Your task to perform on an android device: In the To-do List app, search for the group discussion reminder.
Image 0: 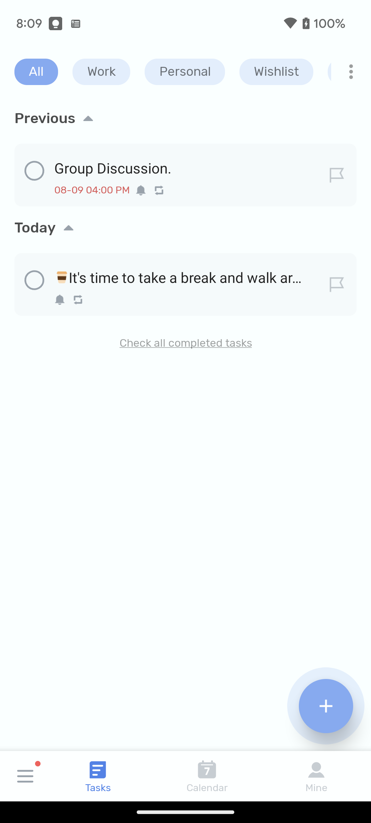
Click on the more icon at the top right corner of the screen.
Step 0: click (348, 71)
Image 1: 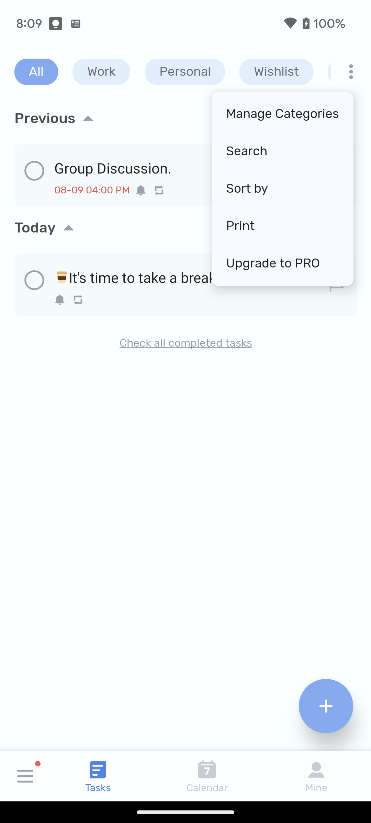
Click on the search option listed.
Step 1: click (282, 151)
Image 4: 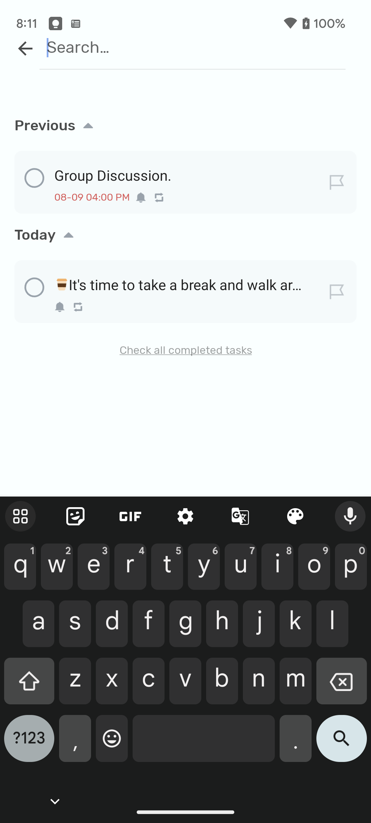
Type Group Discussion on the search bar at the top of the screen.
Step 4: type "Group Discussion."
Image 5: 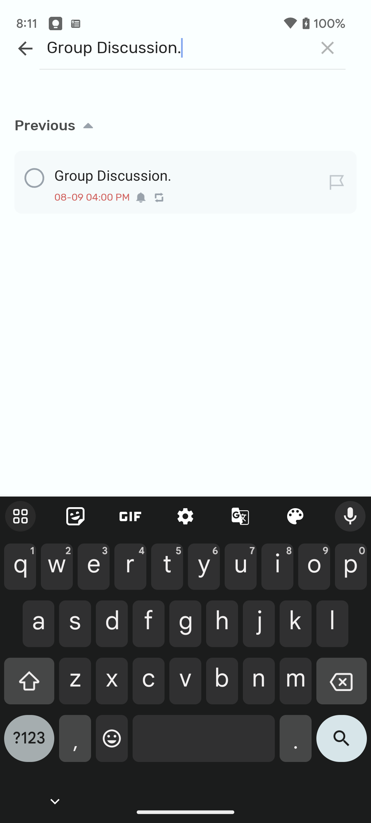
Click on the suggested reminder.
Step 5: click (180, 175)